Your task to perform on an android device: Repeat the reminder Friends for every week & save it in the reminder app
Image 0: 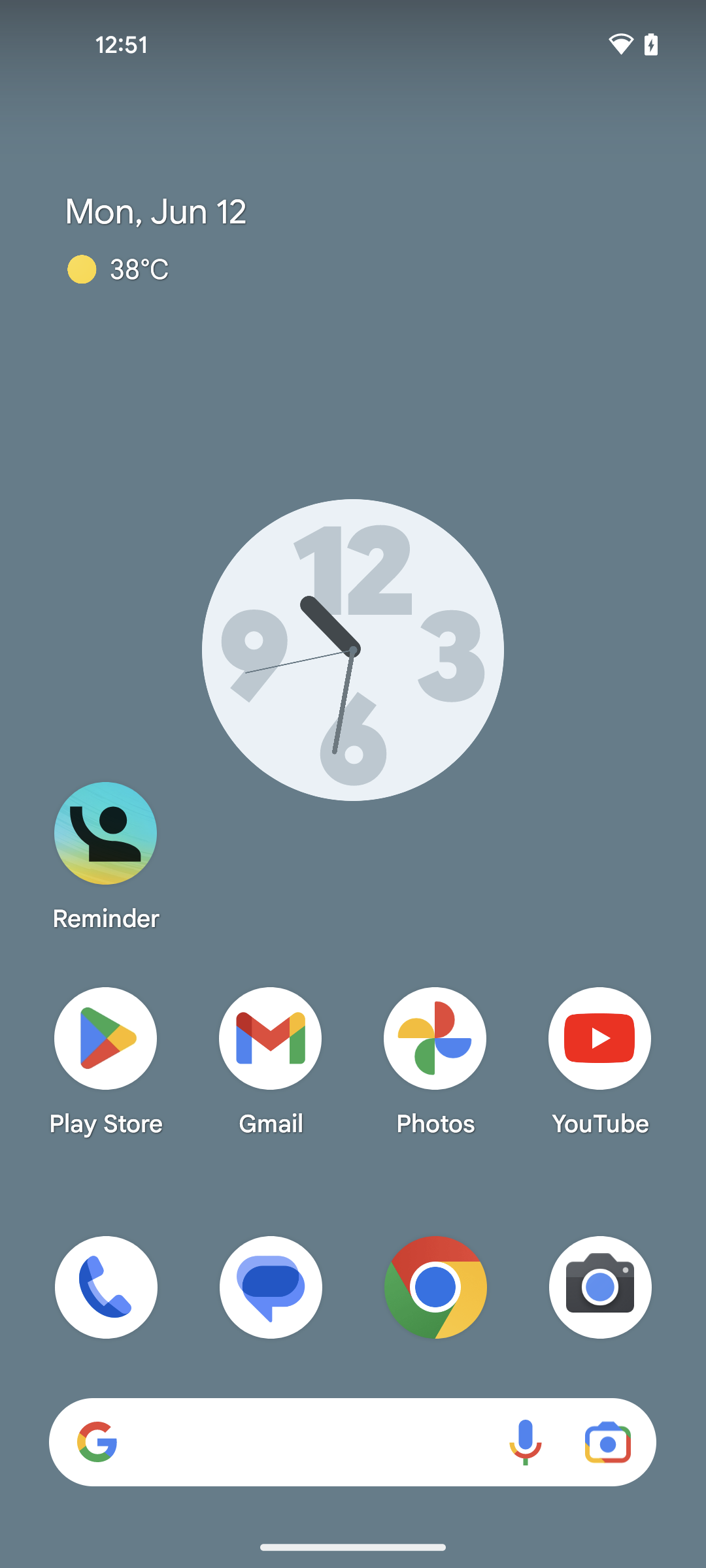
open reminder app
Step 0: open app "Reminder"
Image 1: 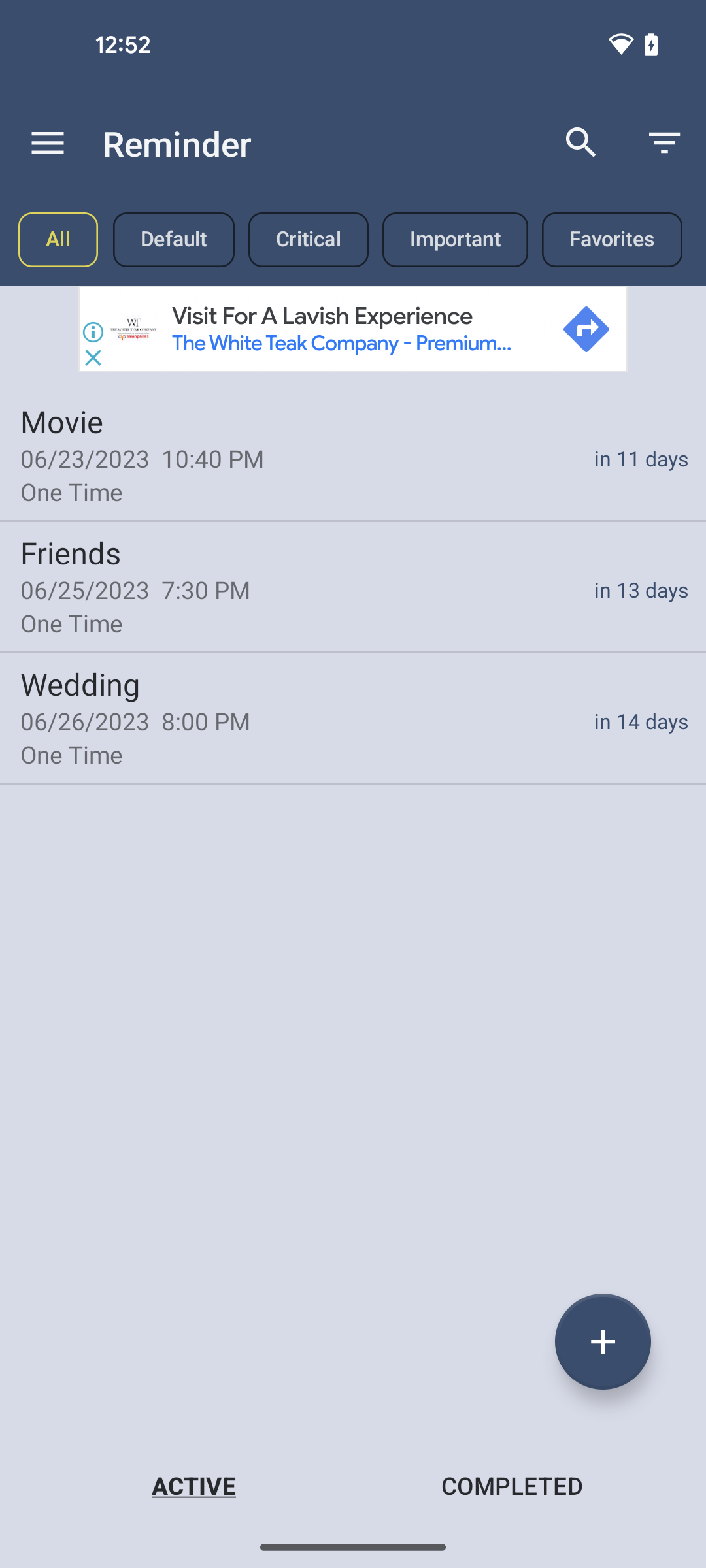
click on Friends reminder
Step 1: click (65, 552)
Image 2: 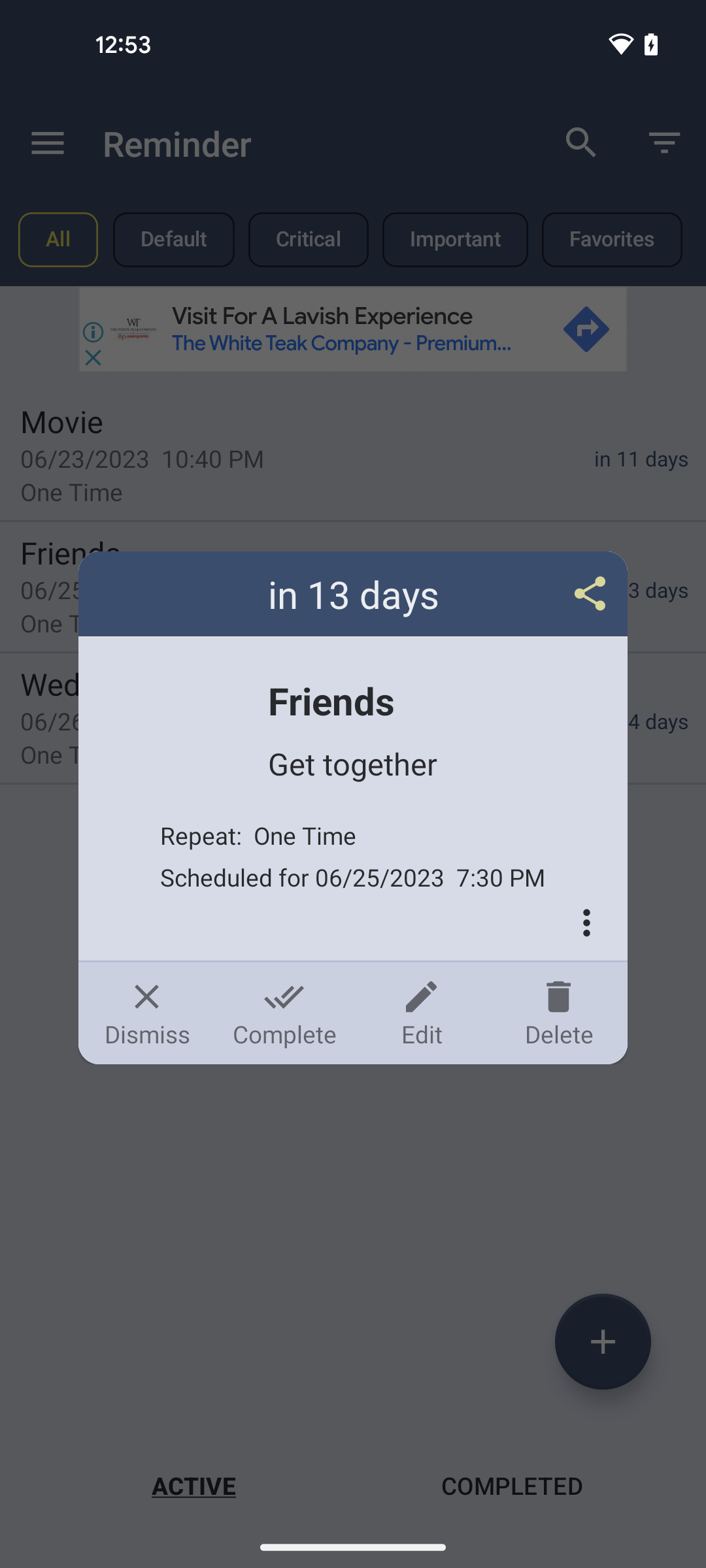
click on Edit
Step 2: click (421, 1013)
Image 3: 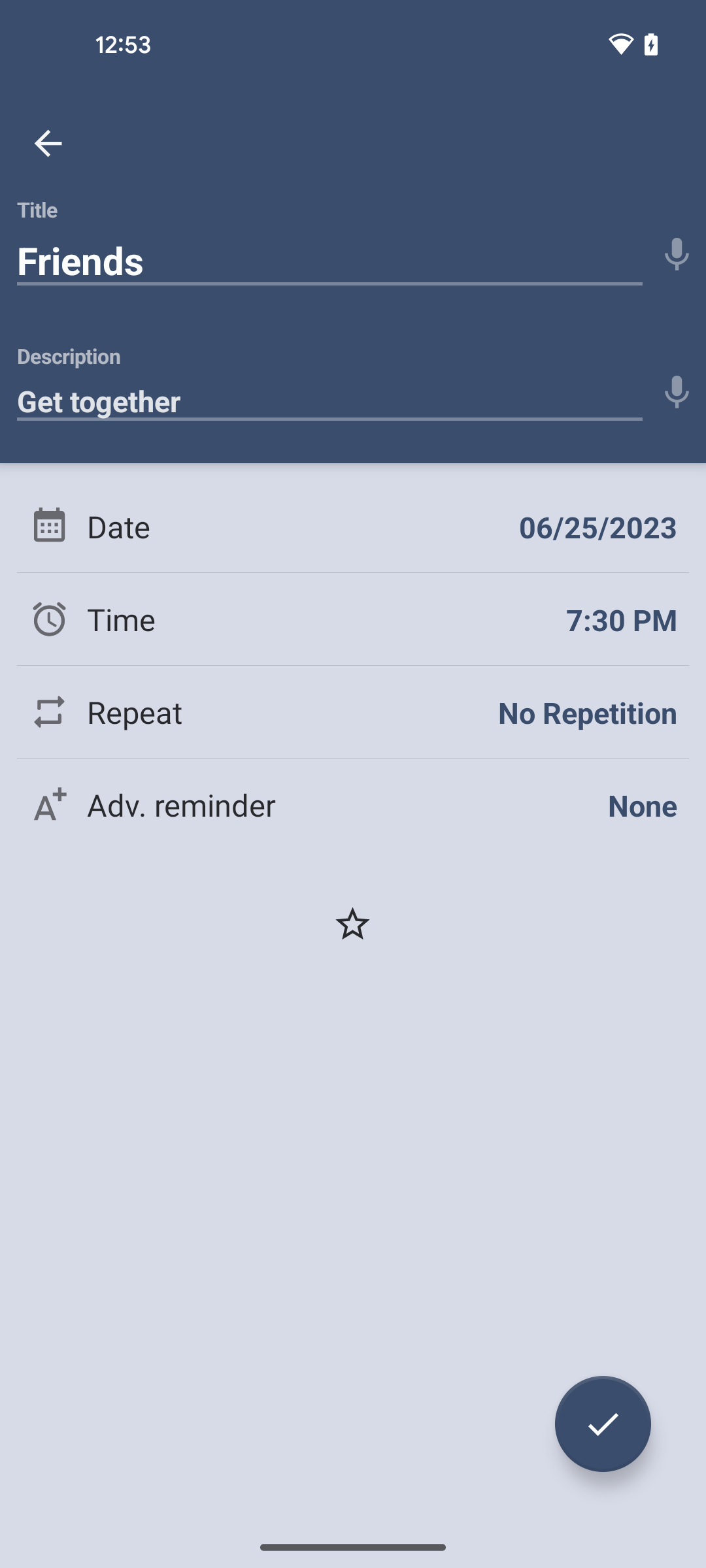
click on Repeat to edit repeat option
Step 3: click (588, 712)
Image 4: 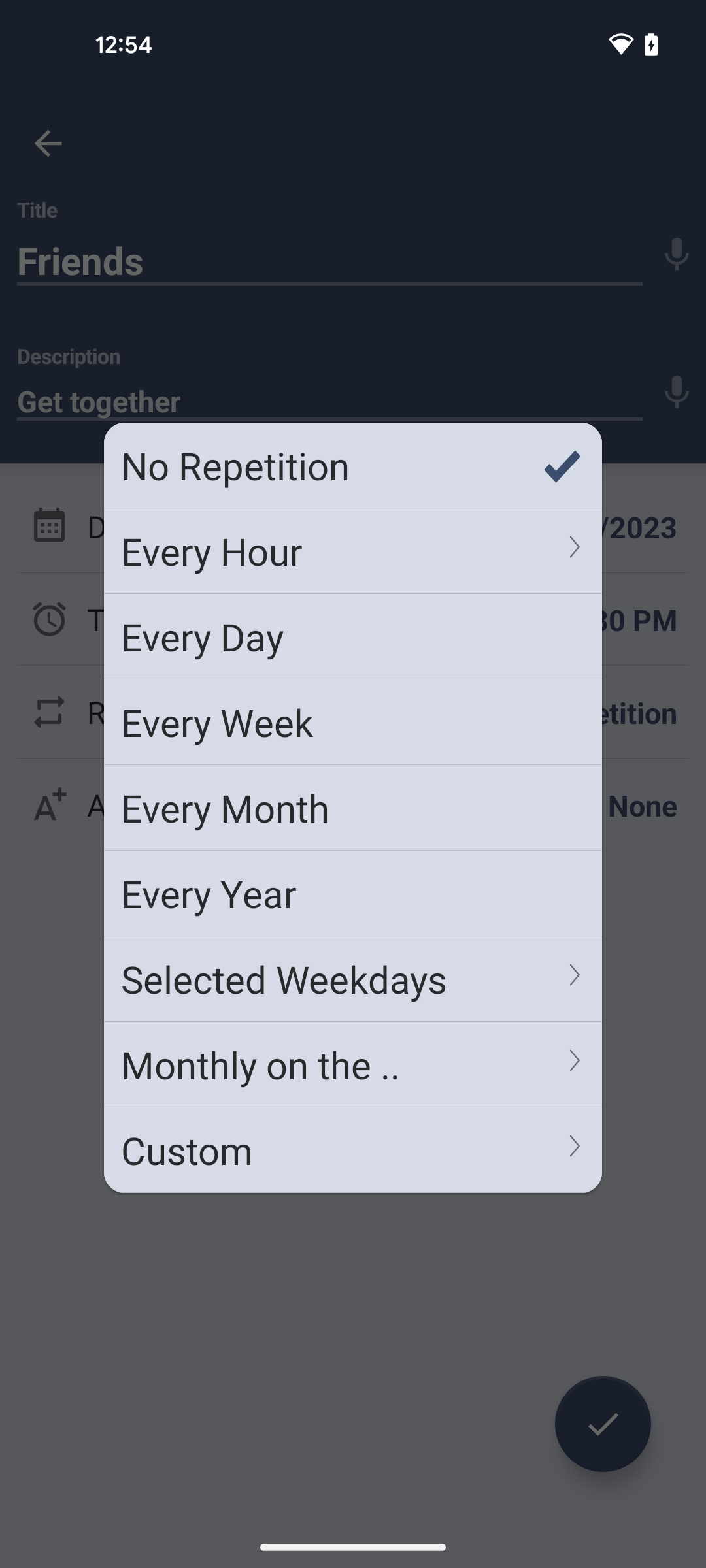
select Every Week repeat option 
Step 4: click (353, 722)
Image 5: 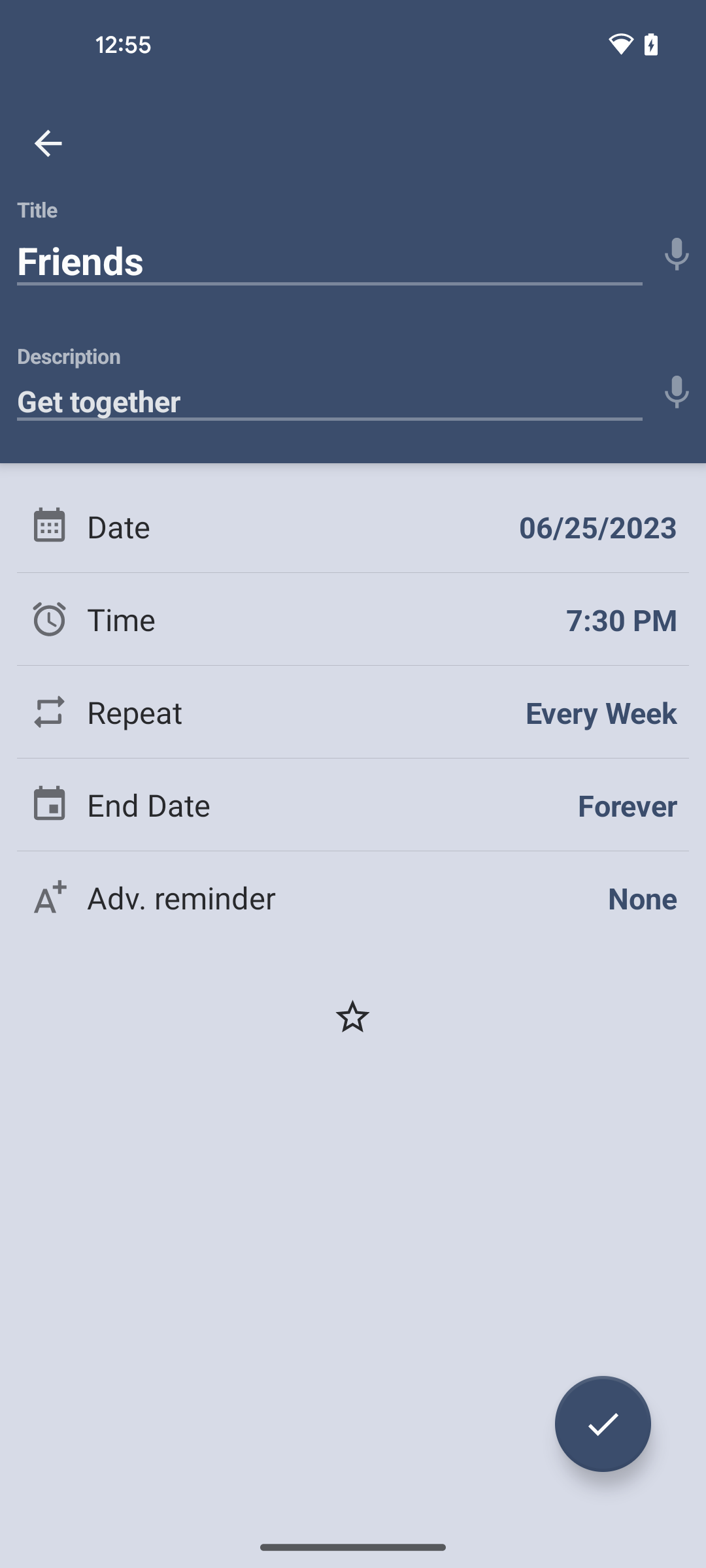
click on the tick icon at the bottom right corner of the screen to save it
Step 5: click (603, 1424)